Your task to perform on an android device: I want to save Ghent Place so that I can go back there in the future.
Image 1: 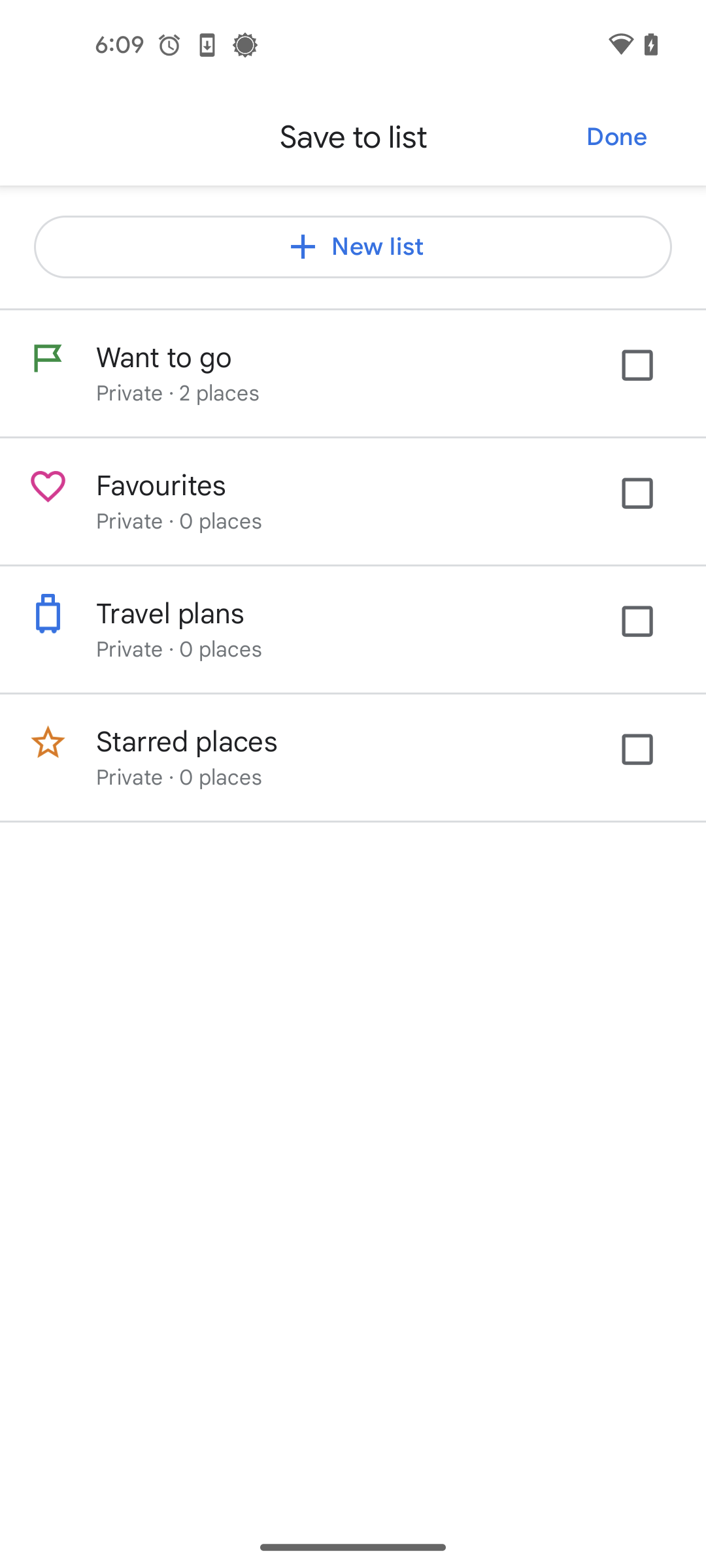
Select the travel plans option
Step 1: click (339, 613)